Your task to perform on an android device: To the second slide of the presentation, I want to add the first video of the  Google Photos. 
Image 0: 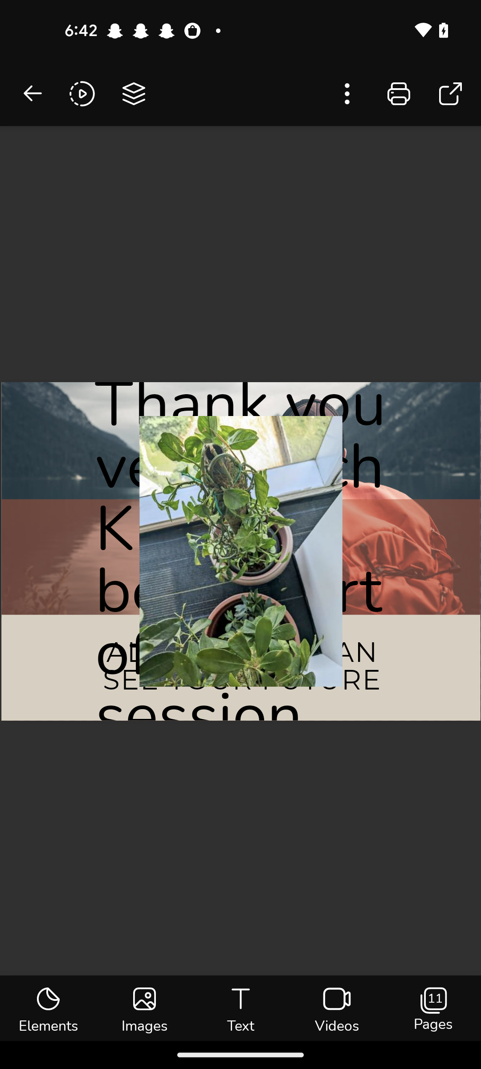
Click on the pages option
Step 0: click (435, 998)
Image 1: 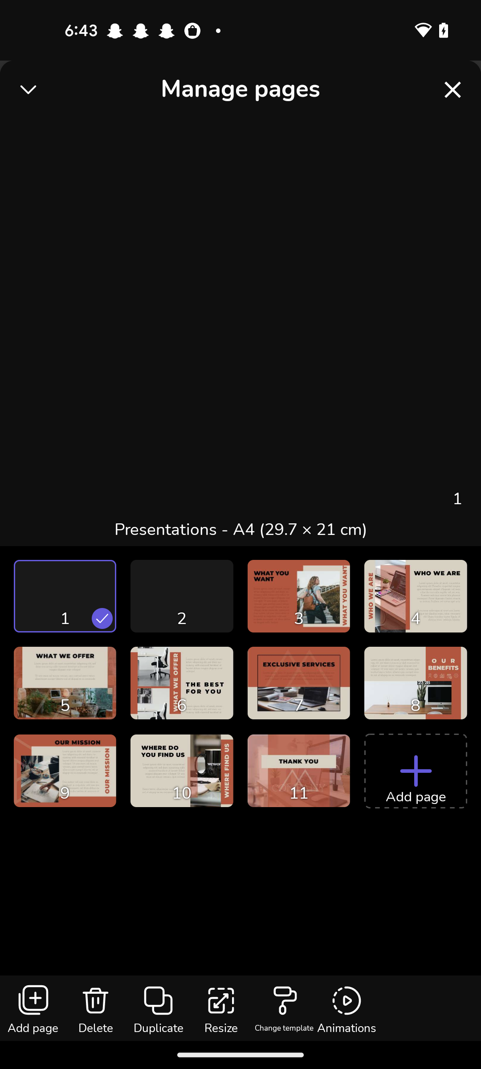
Click on the second slide 
Step 1: click (240, 761)
Image 2: 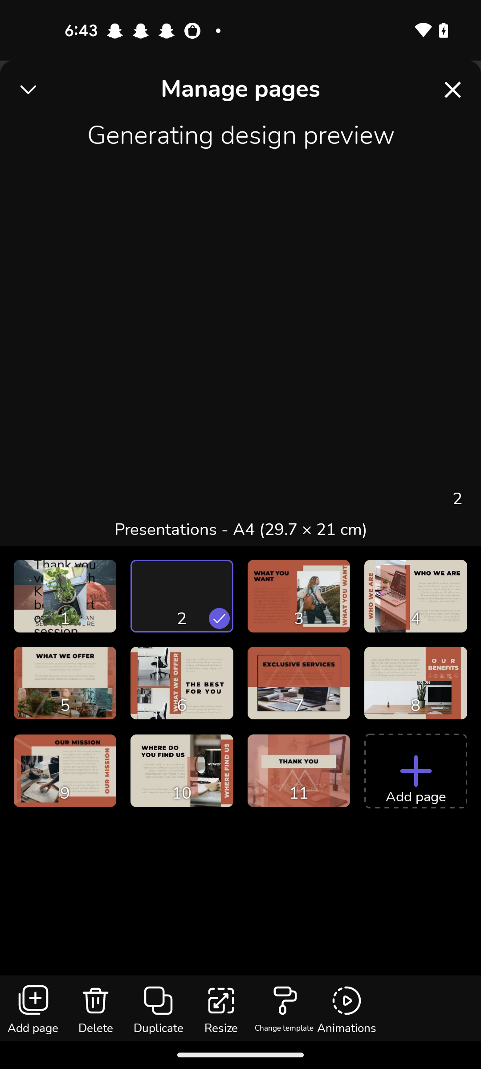
Click on the second slide 
Step 2: click (240, 761)
Image 3: 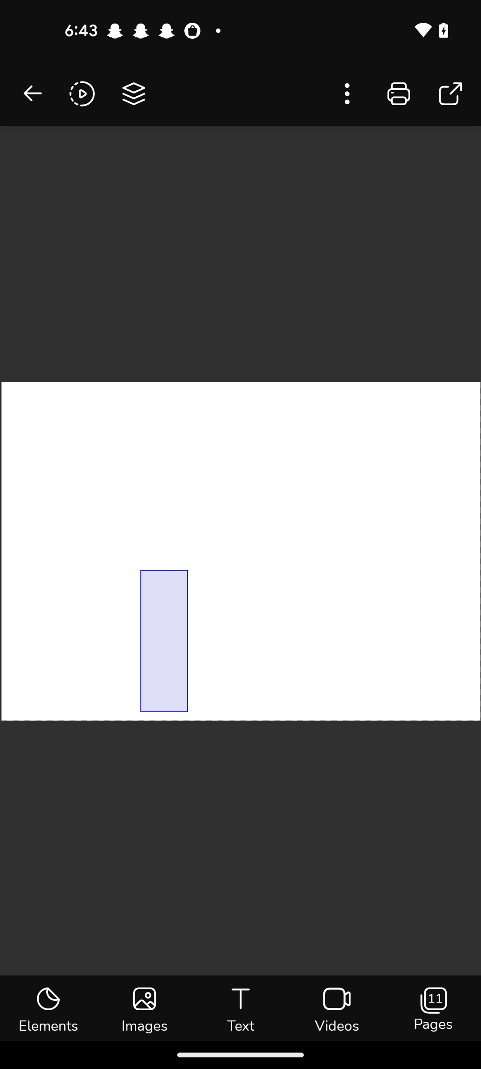
Click on the second slide 
Step 3: wait
Image 5: 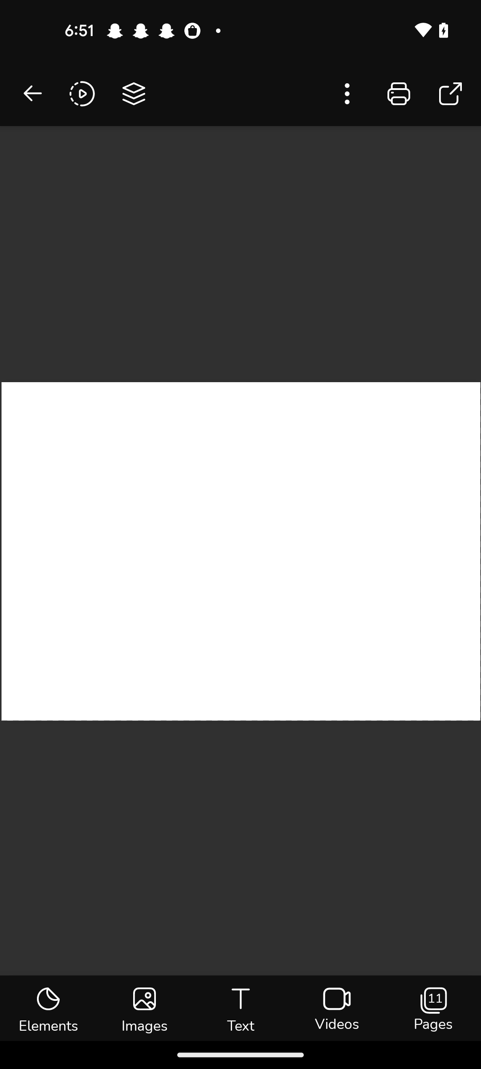
Click on the videos tab
Step 5: click (336, 1008)
Image 6: 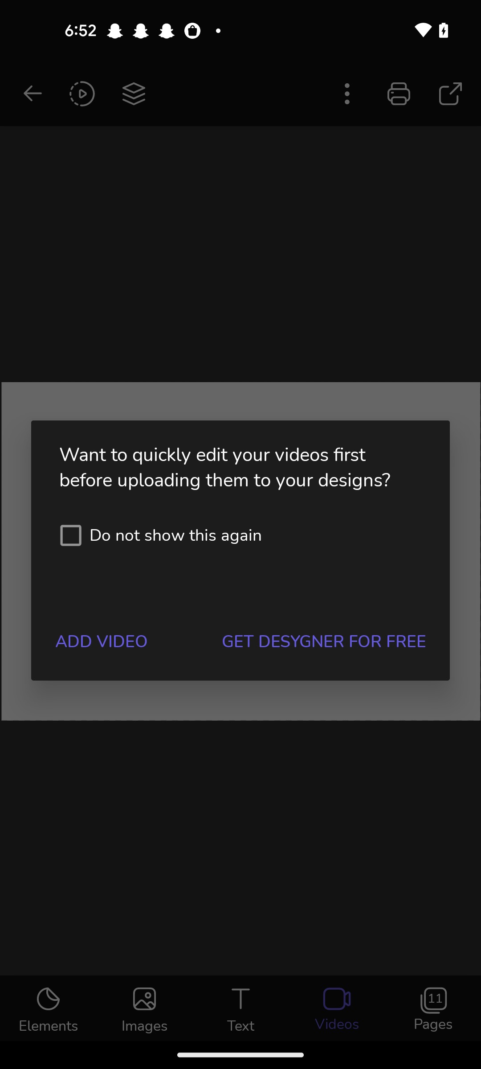
Click on the Add video 
Step 6: click (101, 642)
Image 7: 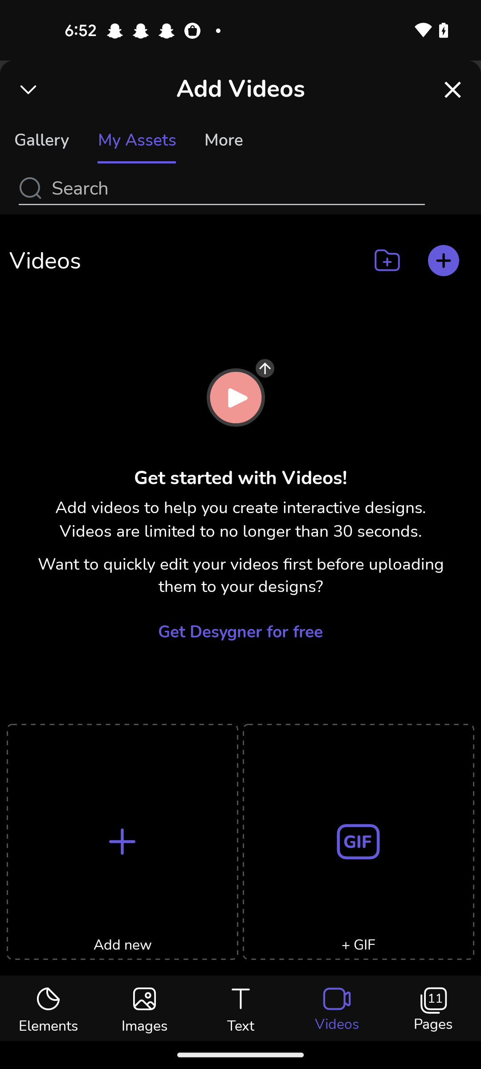
Click on the Gallery option
Step 7: click (41, 140)
Image 8: 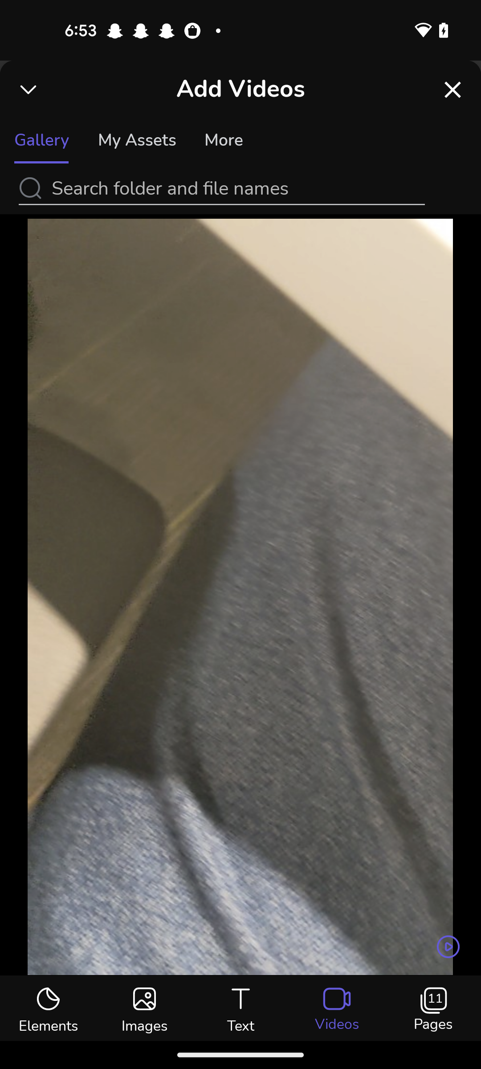
Click on the video 
Step 8: click (240, 595)